Your task to perform on an android device:    	 Open the Gmail app and reply to a friend's email.
Image 0: 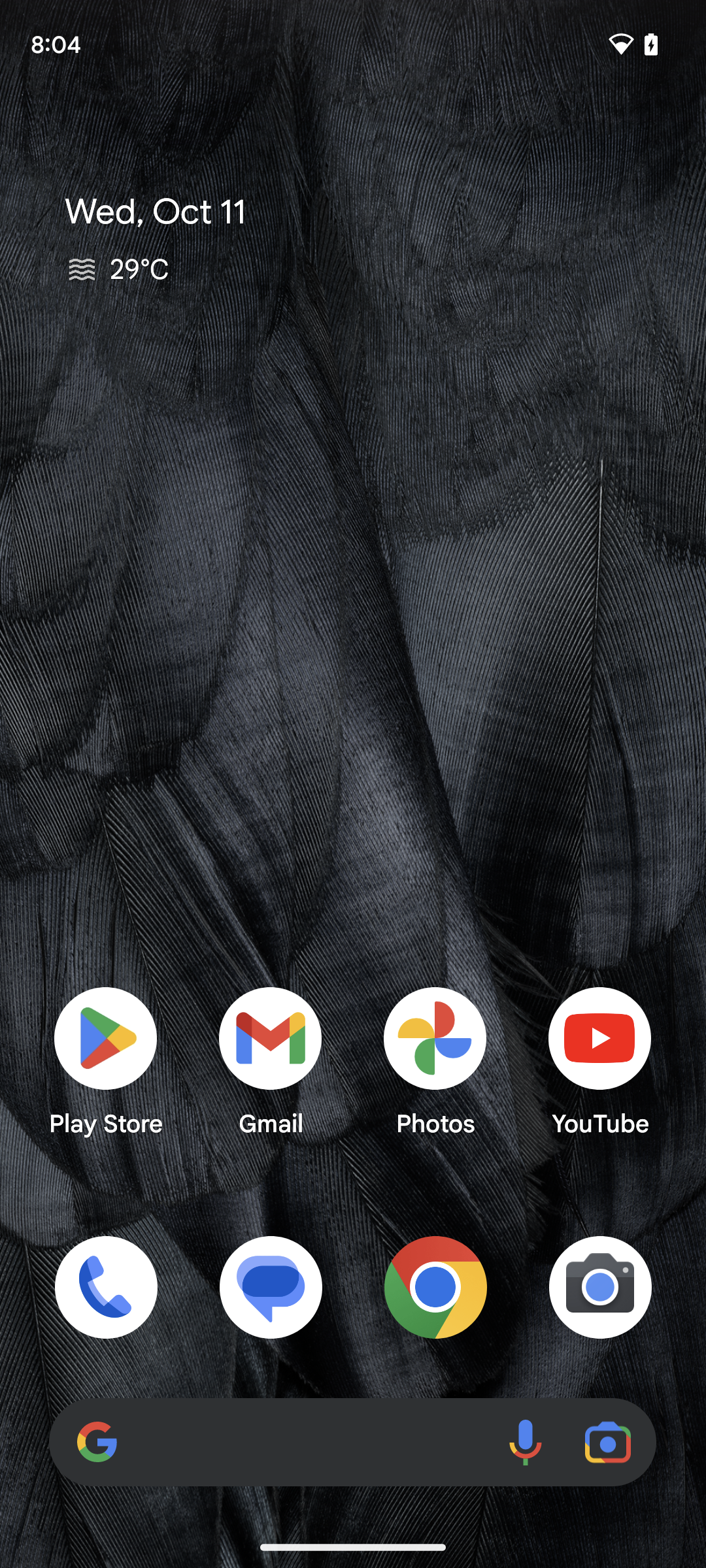
Open the Gmail app.
Step 0: open app "Gmail"
Image 1: 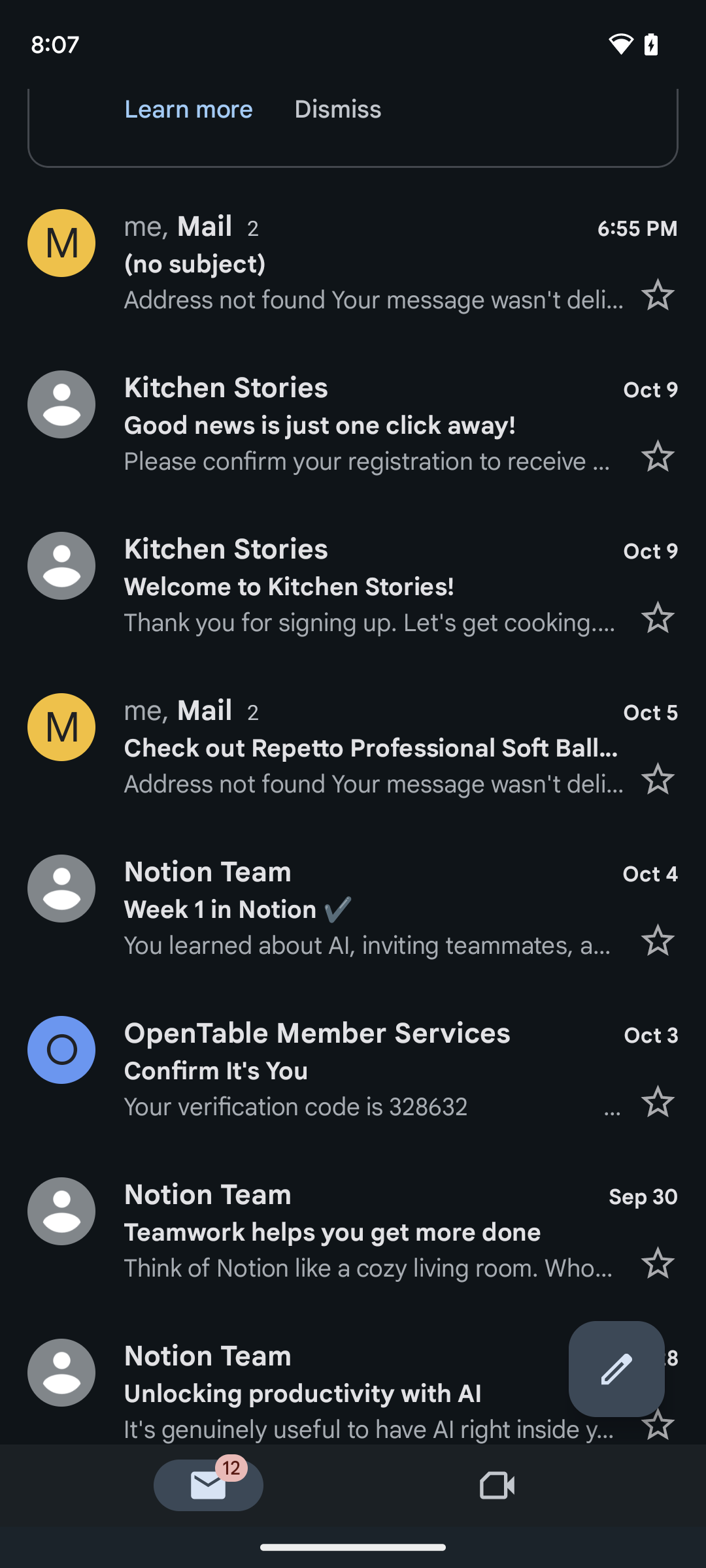
Tap on the first email present on the screen.
Step 1: click (353, 262)
Image 2: 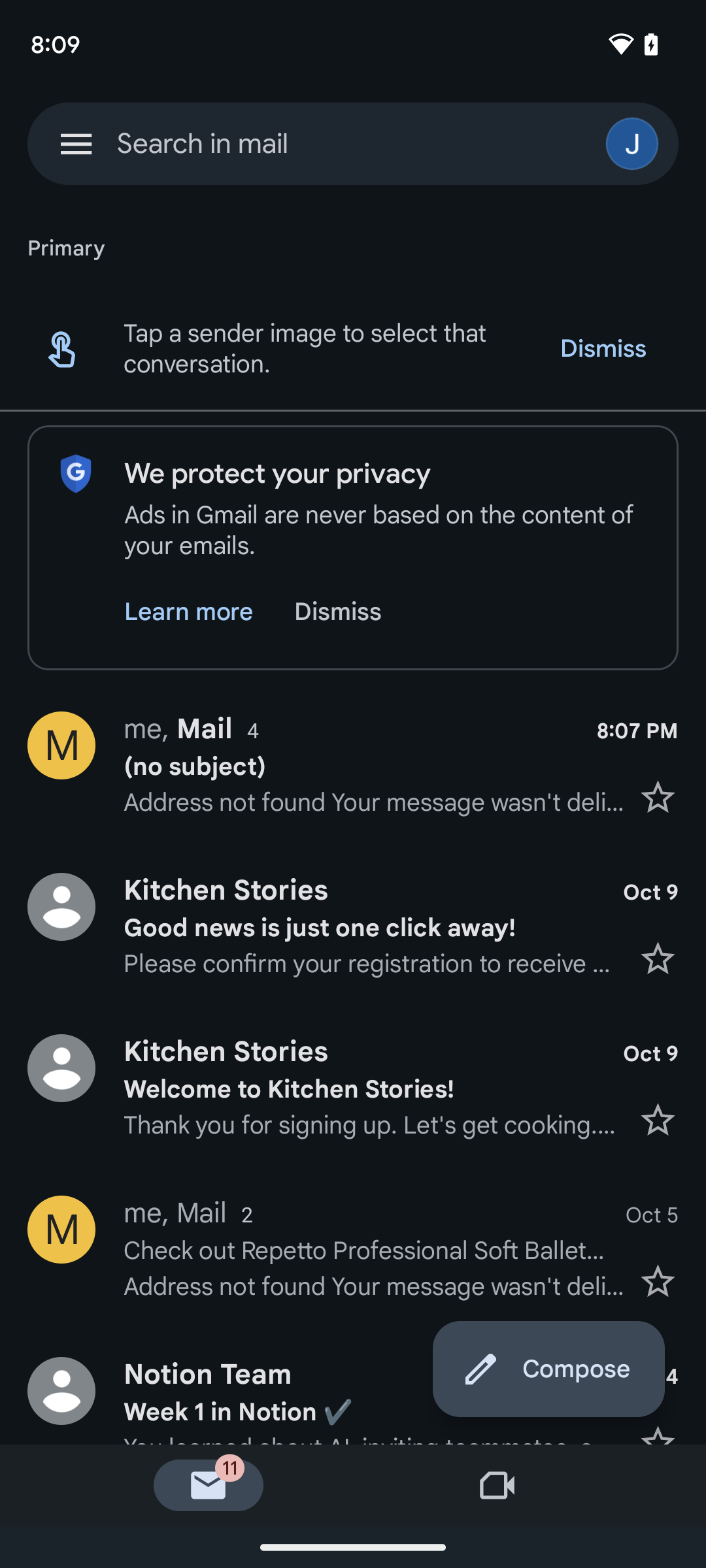
Tap on the first email present on the screen.
Step 2: click (353, 764)
Image 3: 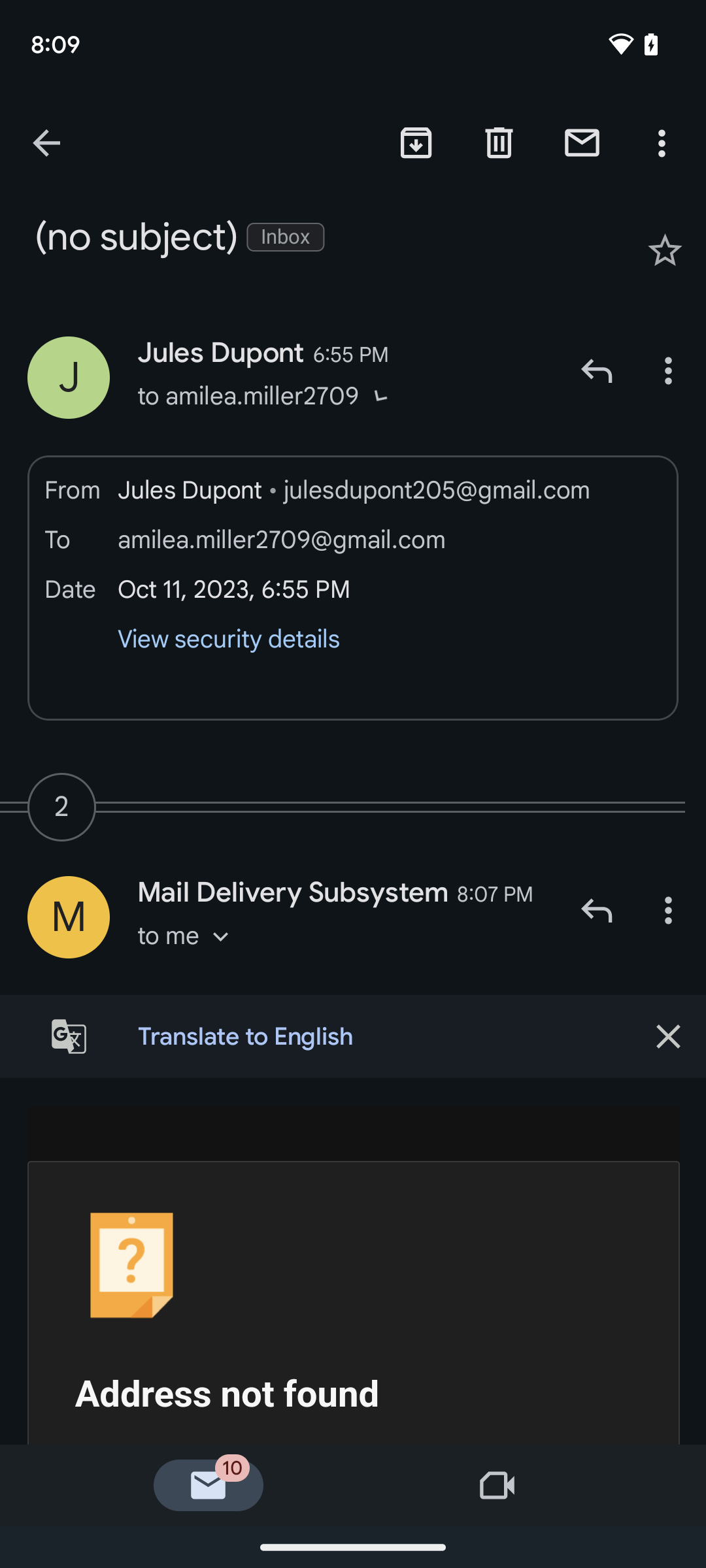
Tap the reply icon present on the screen.
Step 3: click (596, 370)
Image 4: 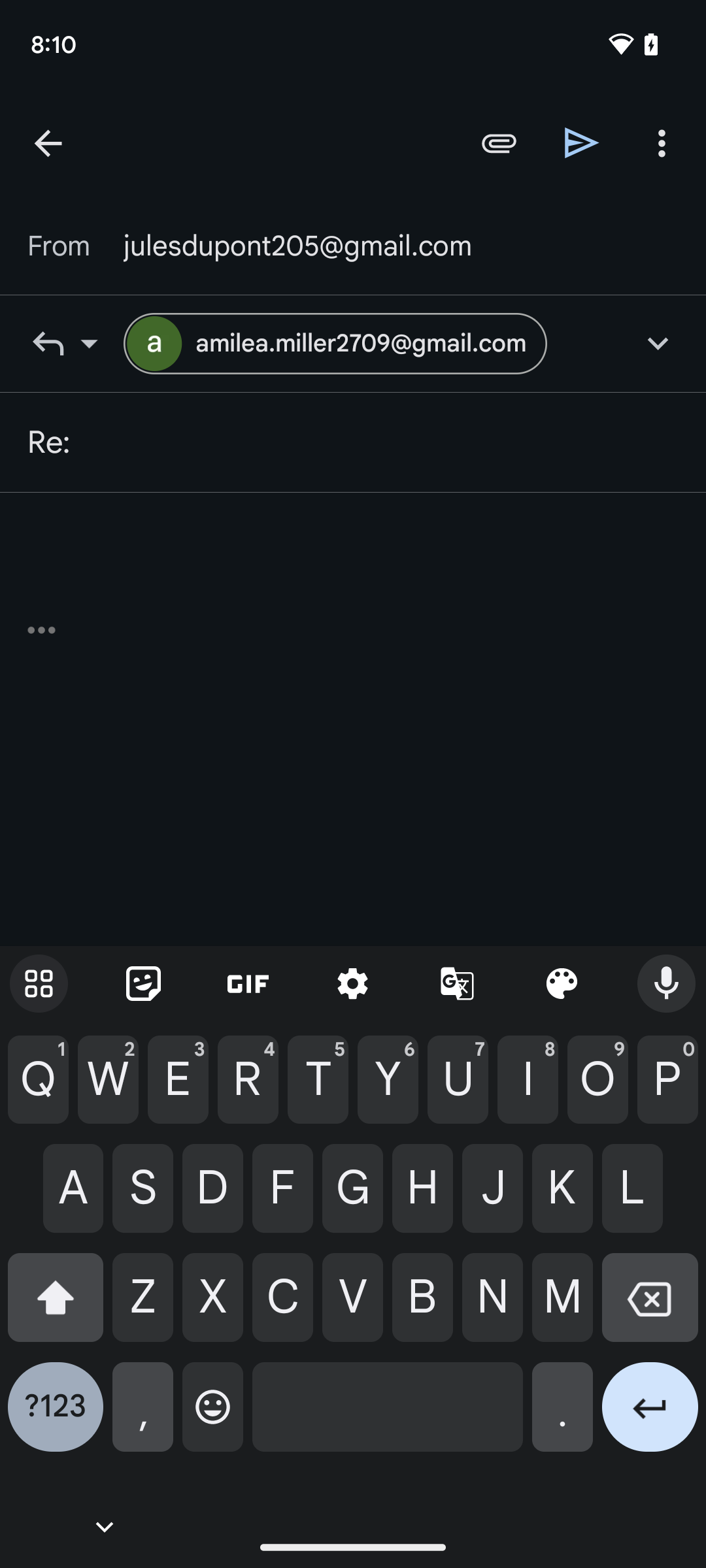
Tap the reply icon present on the screen.
Step 4: type "Hello "
Image 5: 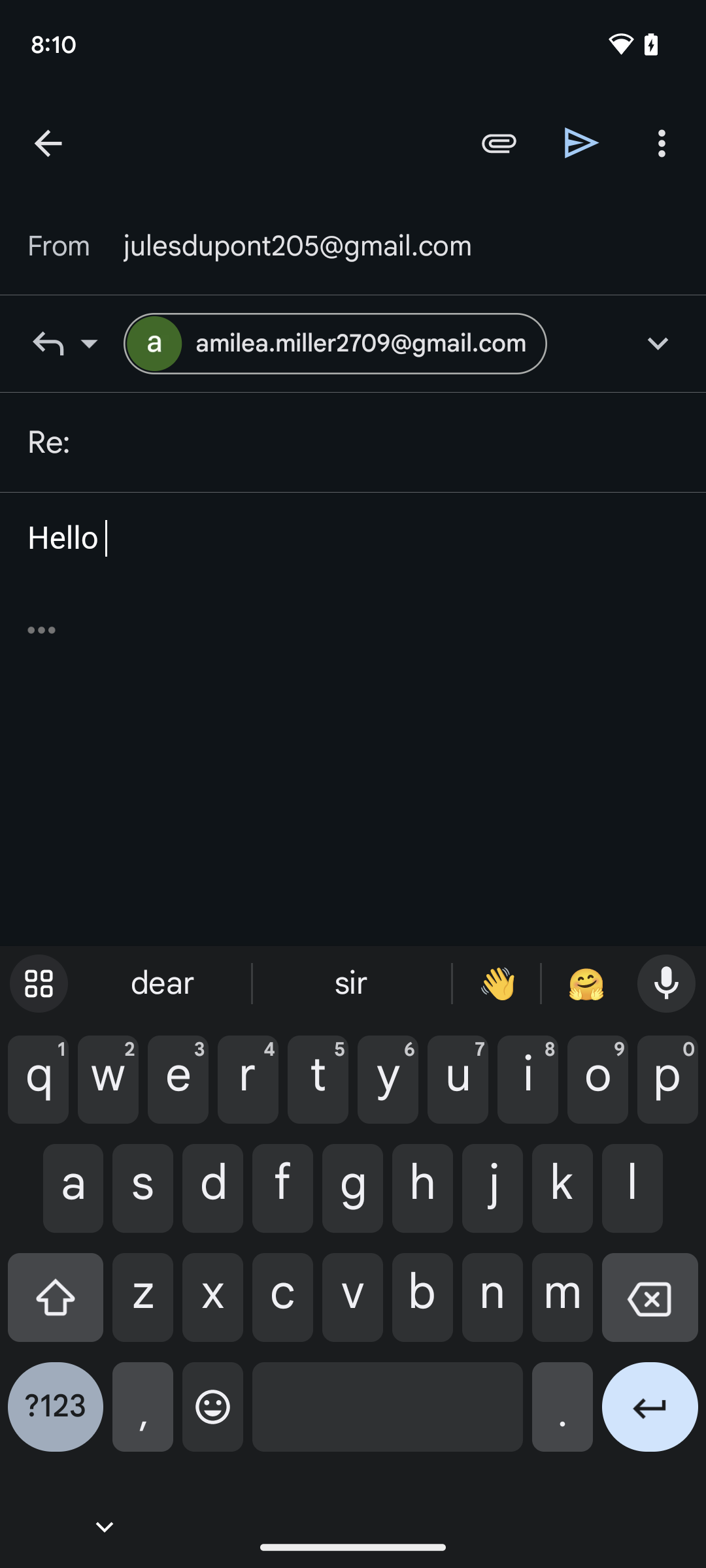
Tap on the sent icon present at the top of the screen.
Step 5: click (582, 142)